Your task to perform on an android device: I want to personalize the shortcuts to my Insight Timer app to use it more efficiently.
Image 0: 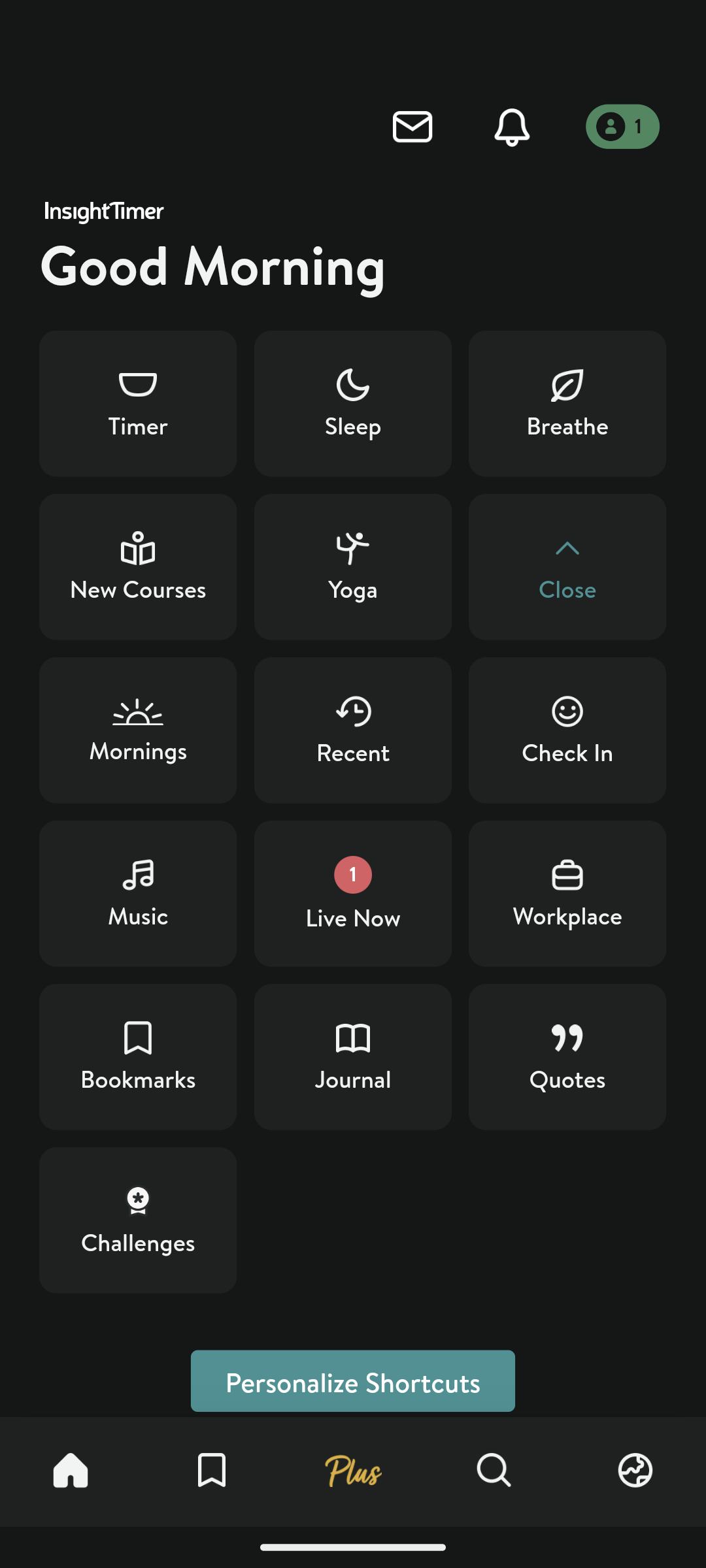
Click on the personalize shortcuts.
Step 0: click (353, 1352)
Image 1: 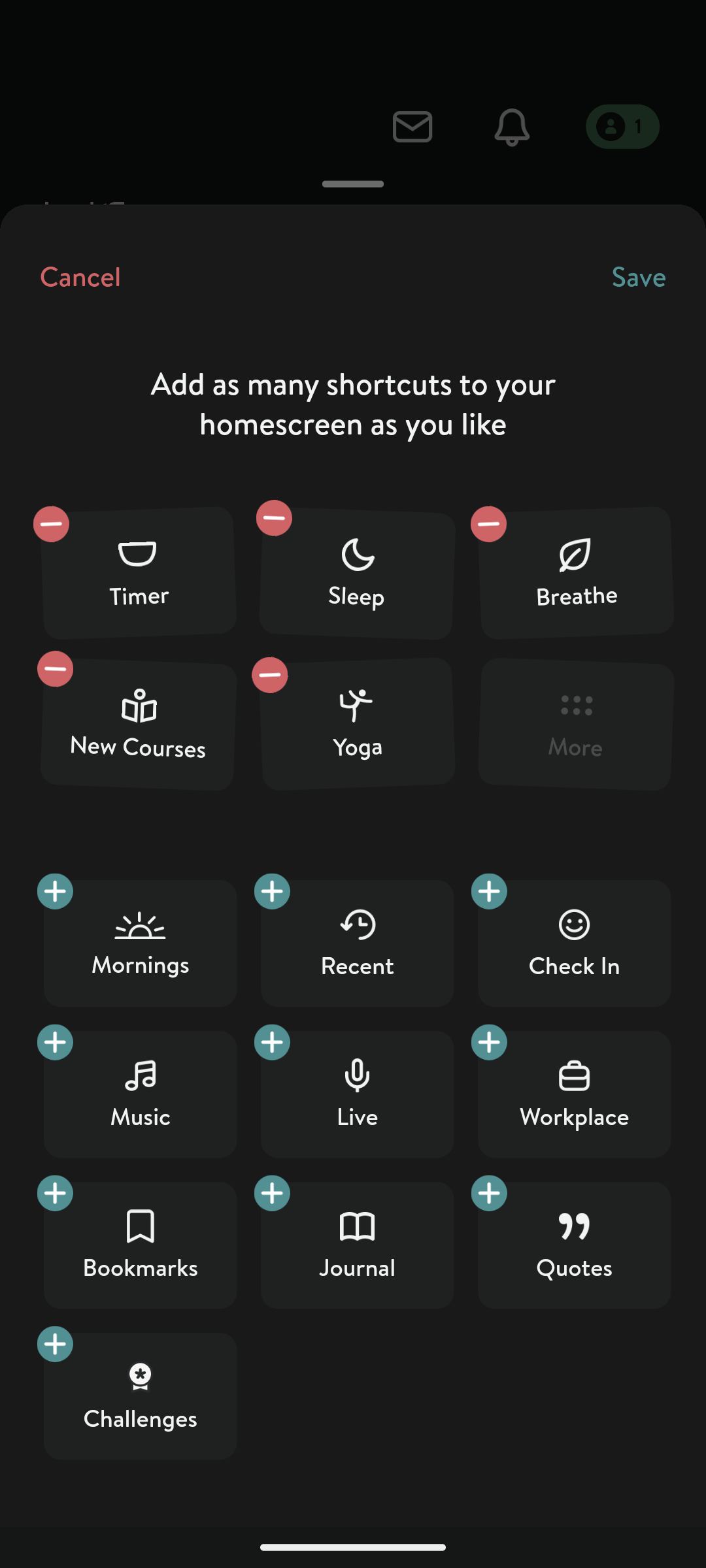
Click on remove icon on the yoga and new courses option.
Step 1: click (134, 727)
Image 2: 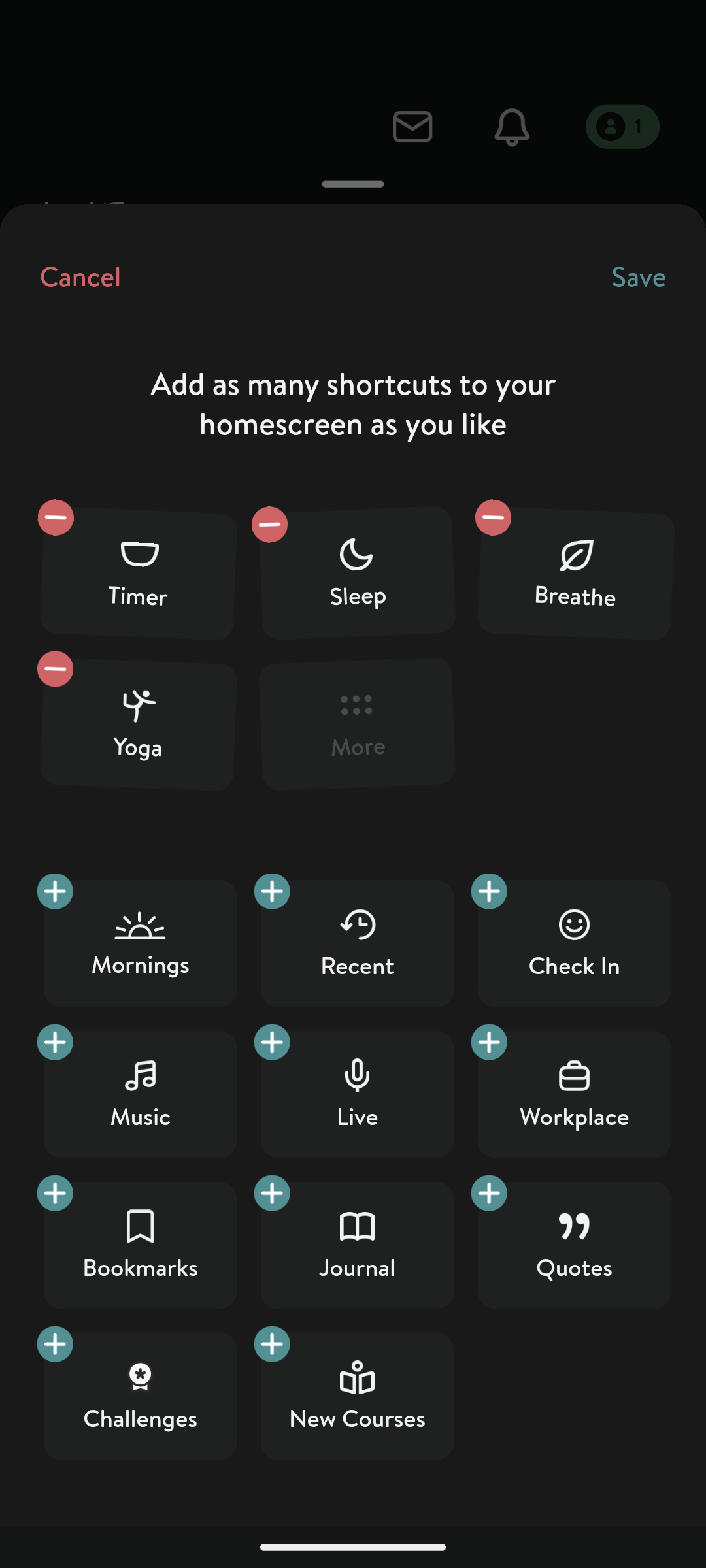
Click on the remove icon on the Yoga option.
Step 2: click (134, 727)
Image 4: 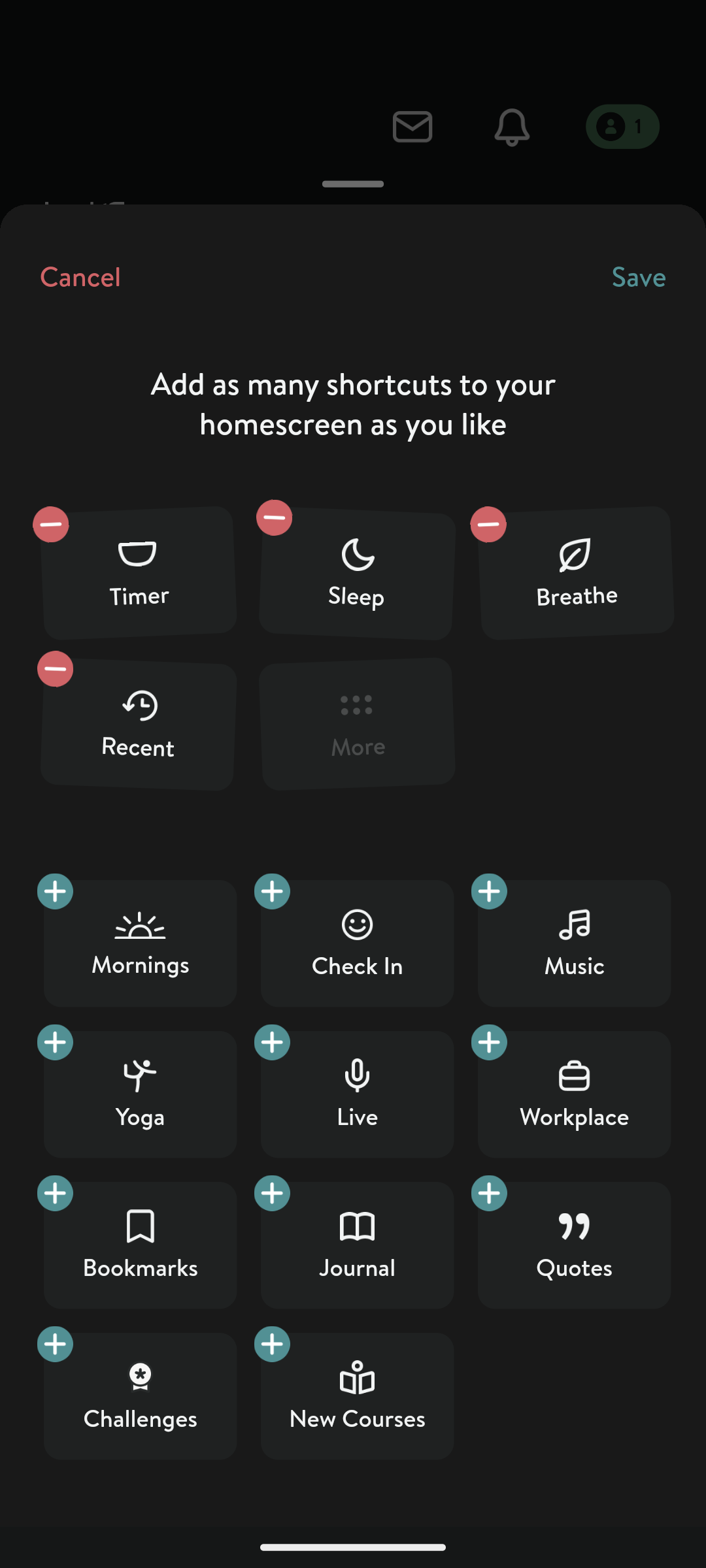
Click on the add icon on the Music option.
Step 4: click (570, 947)
Image 5: 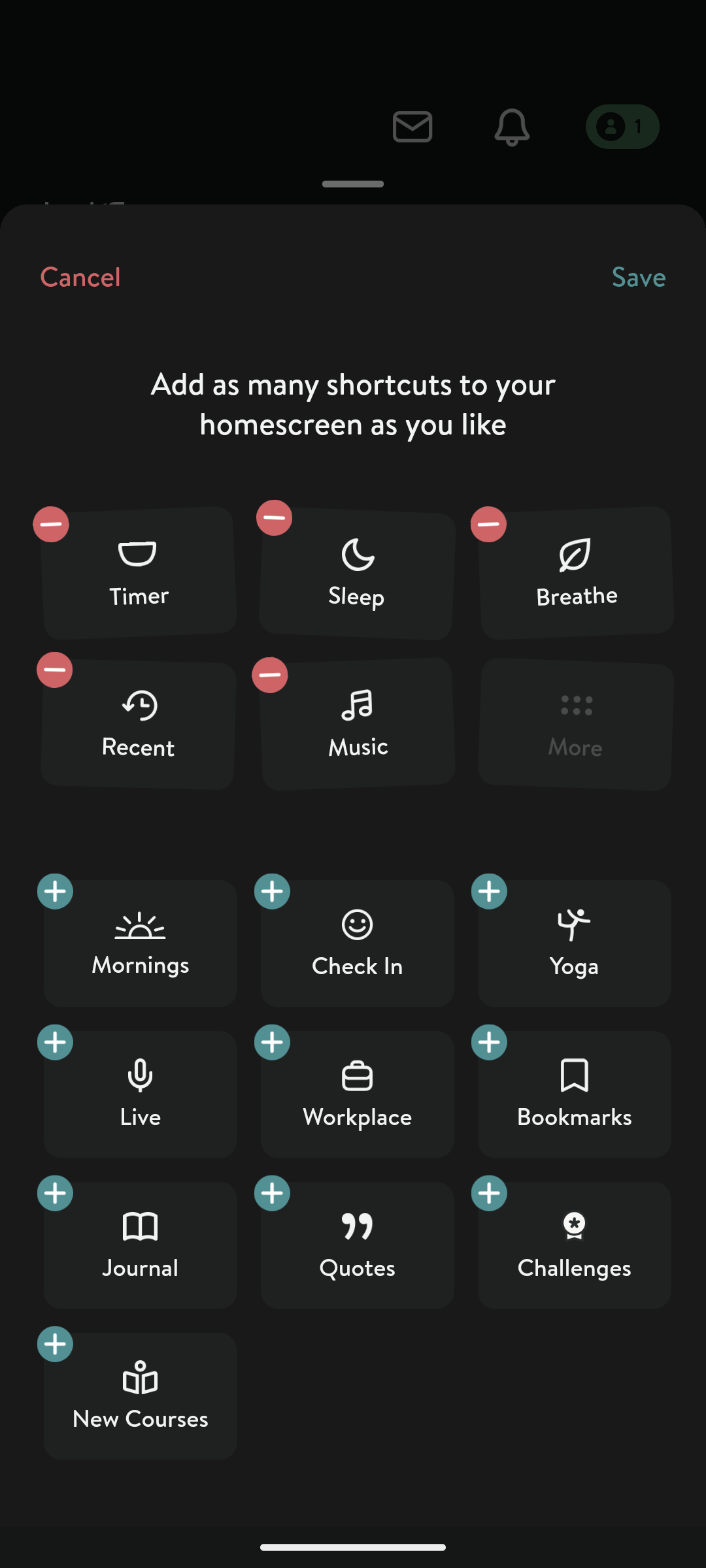
Click on the save option on the top right side of the screen.
Step 5: click (639, 275)